Your task to perform on an android device: Show me the old conversation between me and my friend Amelia Miller on the Skype app.
Image 0: 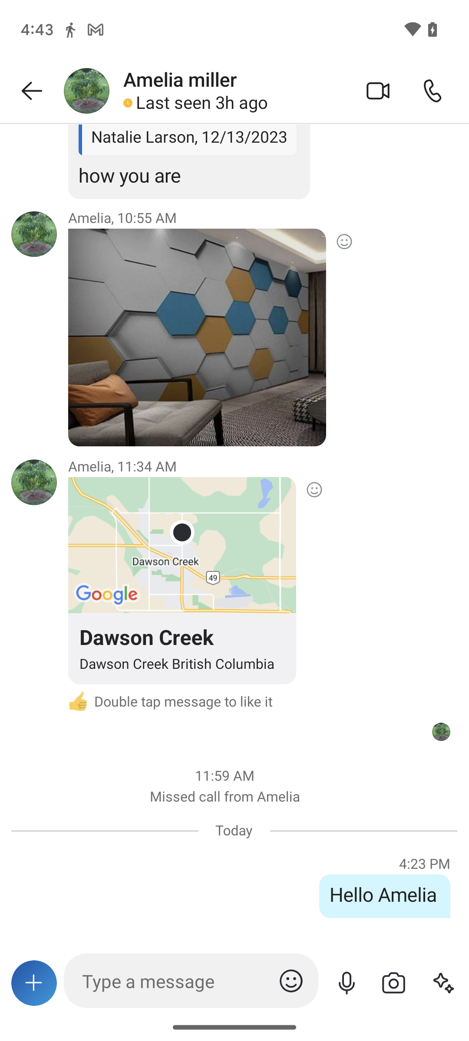
Scroll down to view old conversation.
Step 0: scroll up